Your task to perform on an android device: I want to create a form for collecting basic information about the employees who are participating in the Christmas carol competition. Create the form in the Formsapp app with the heading Carols Competition and subheading participants.
Image 0: 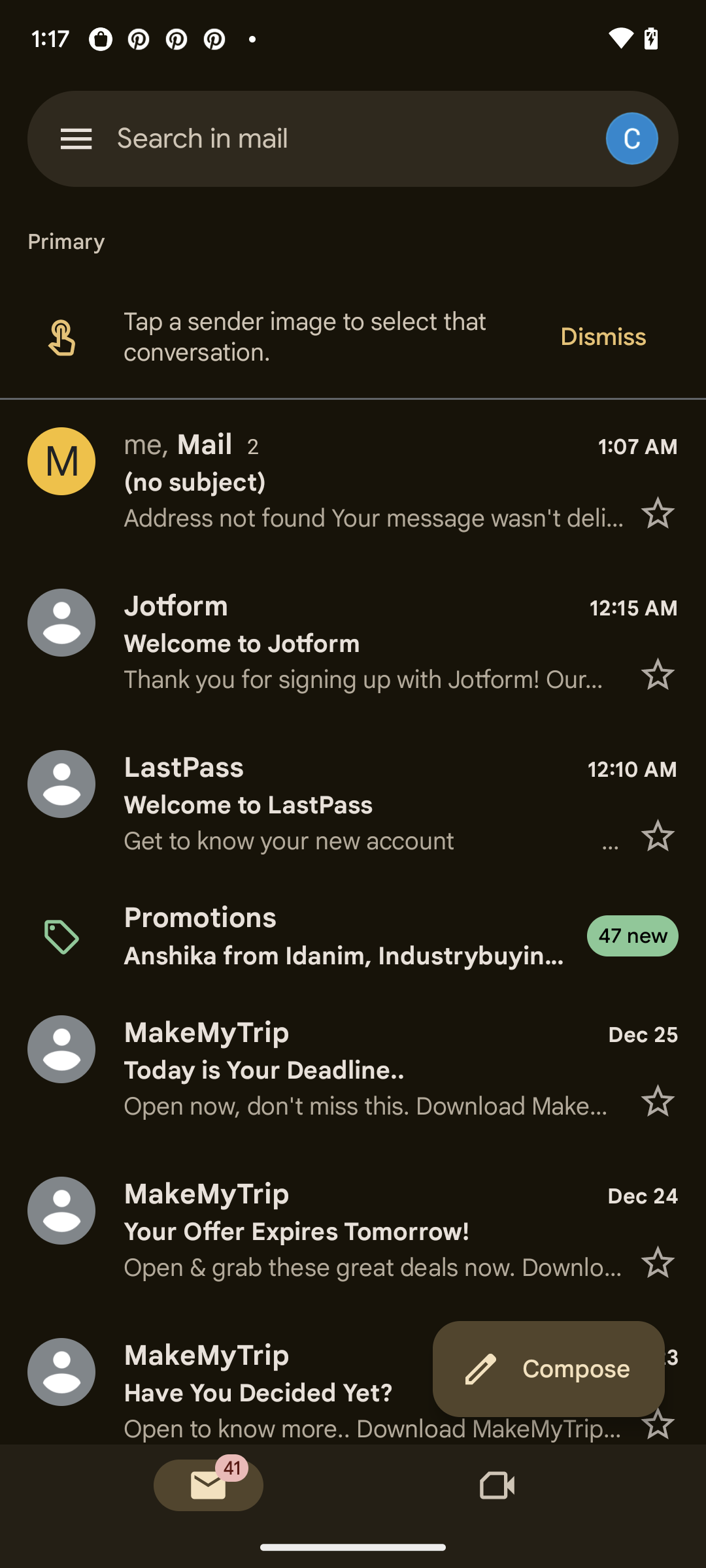
Open the Formsapp.
Step 0: open app "FormsApp"
Image 1: 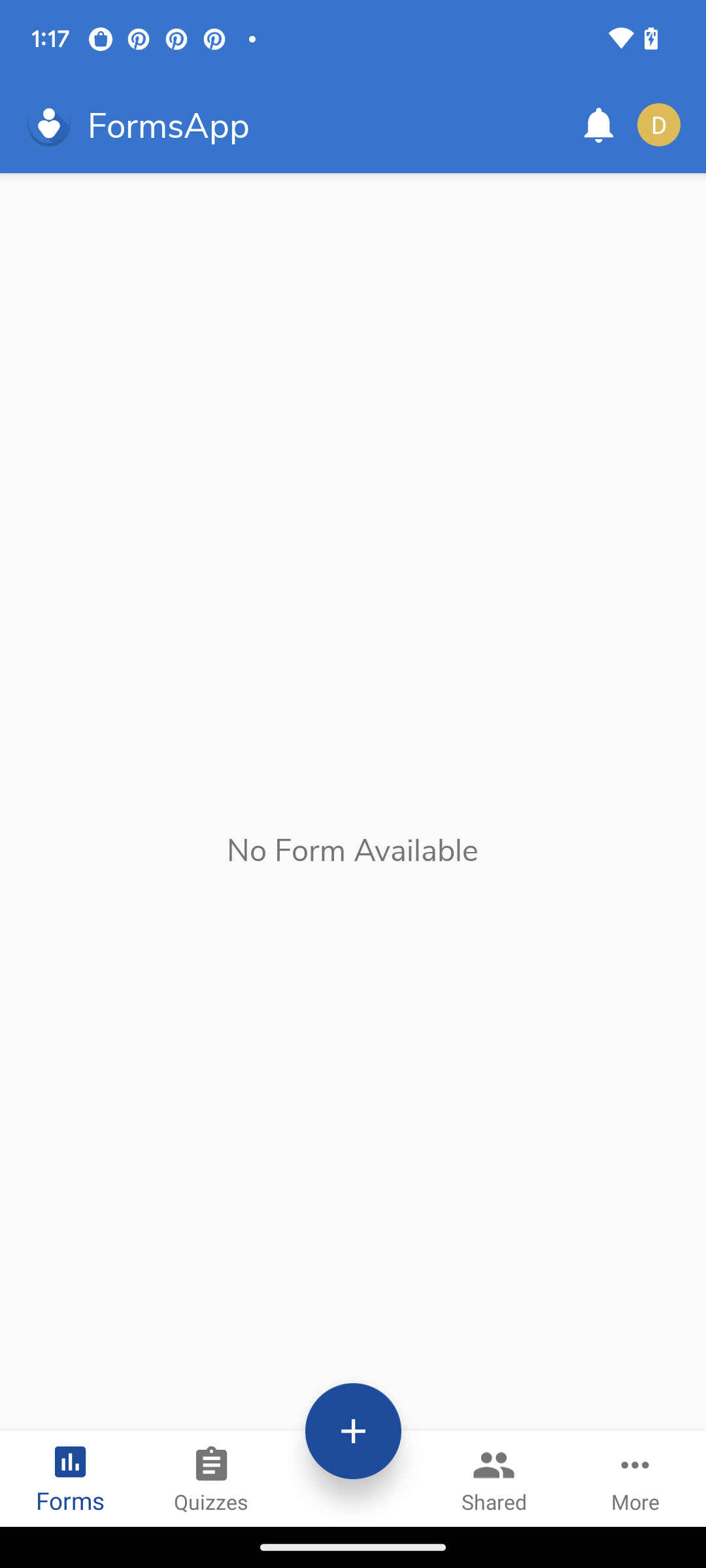
Click on the plus icon.
Step 1: click (353, 1431)
Image 2: 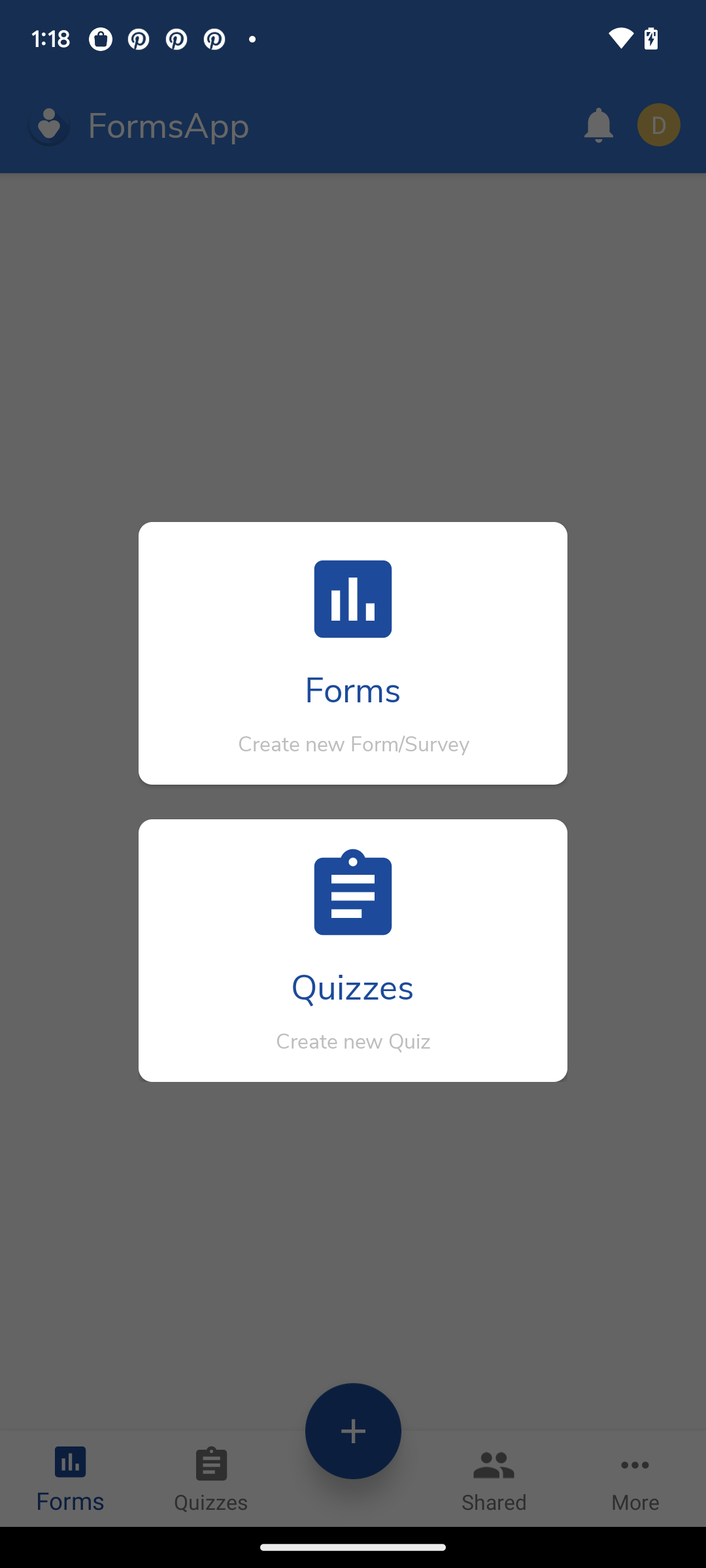
Click on the forms button.
Step 2: click (353, 689)
Image 3: 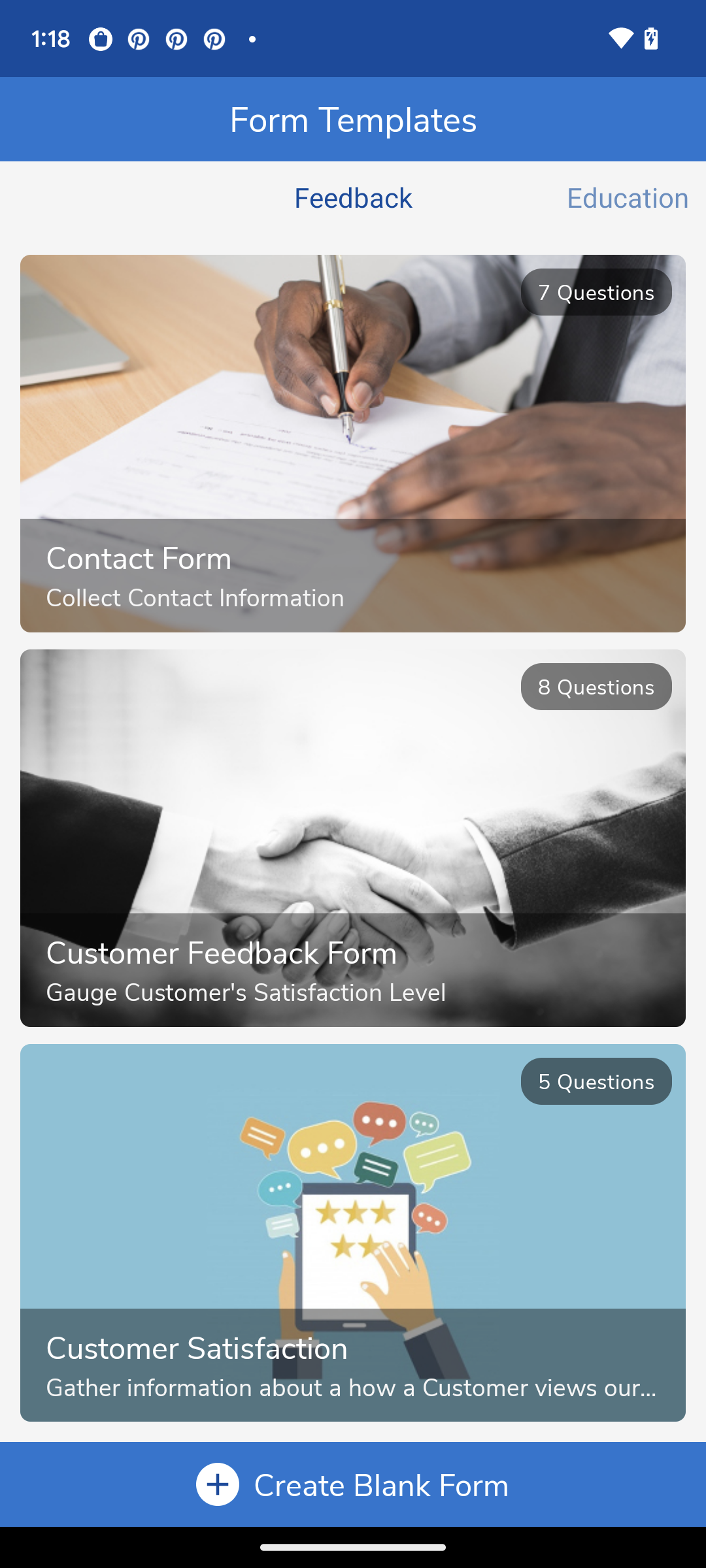
Click on the blank form button.
Step 3: click (381, 1484)
Image 4: 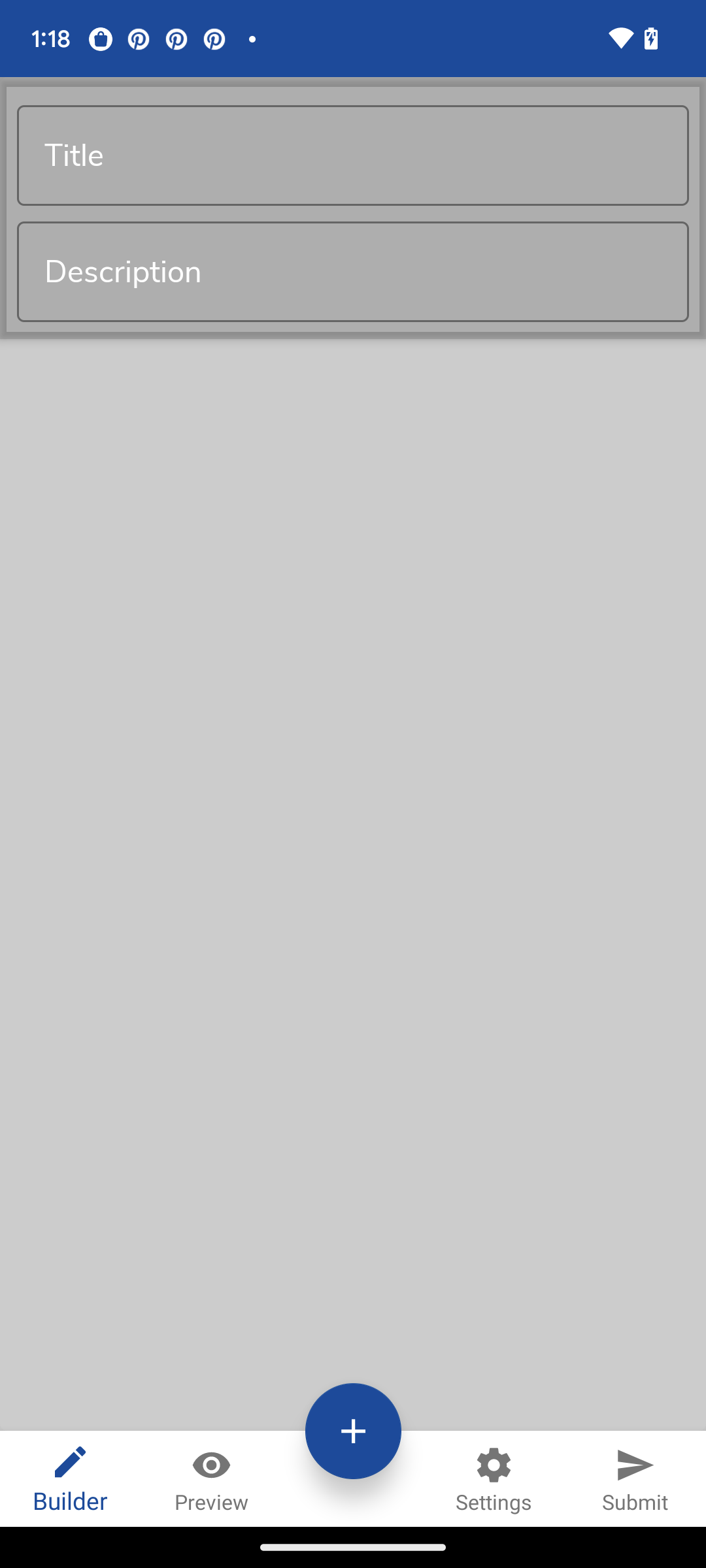
Click on the title button.
Step 4: click (352, 155)
Image 5: 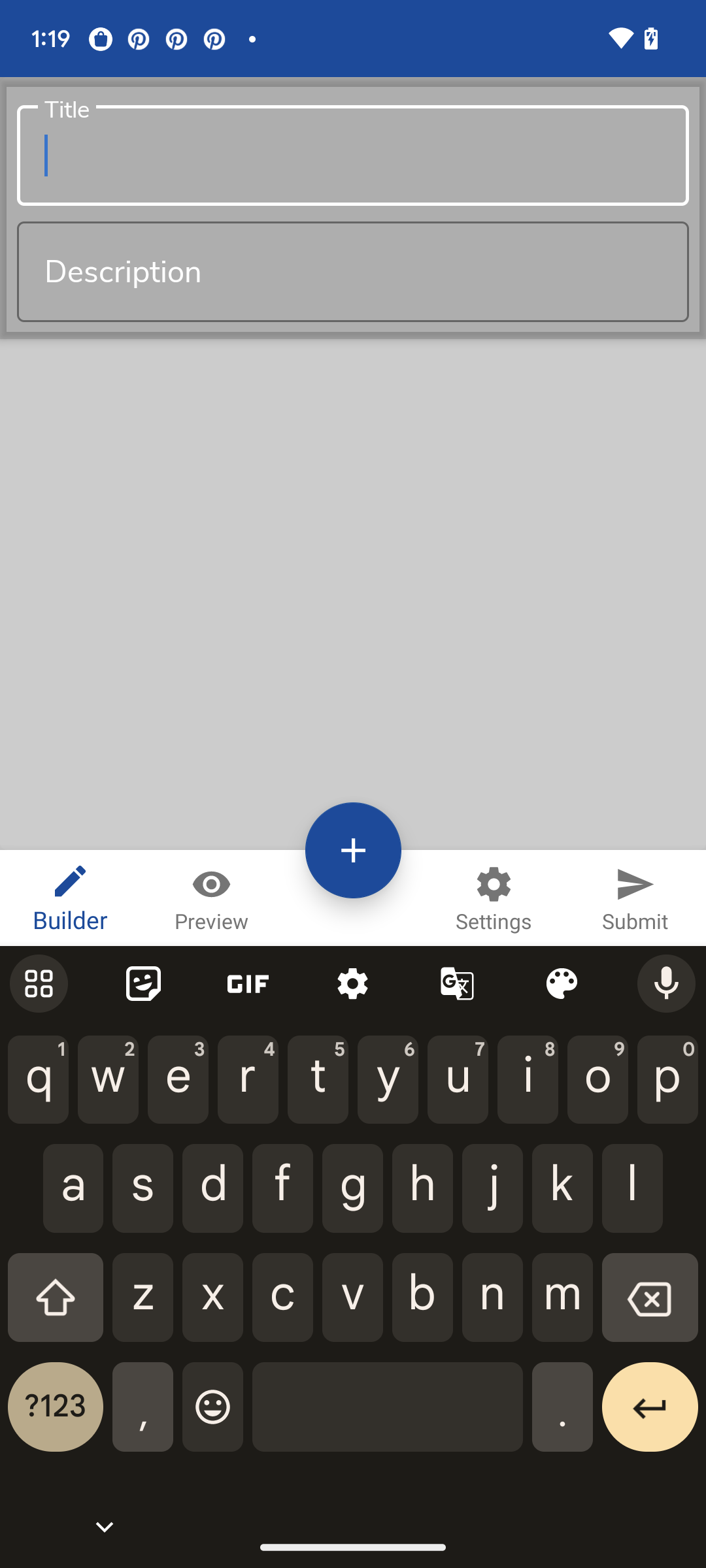
Enter the title as Carols Competition.
Step 5: type "Carols Competition"
Image 6: 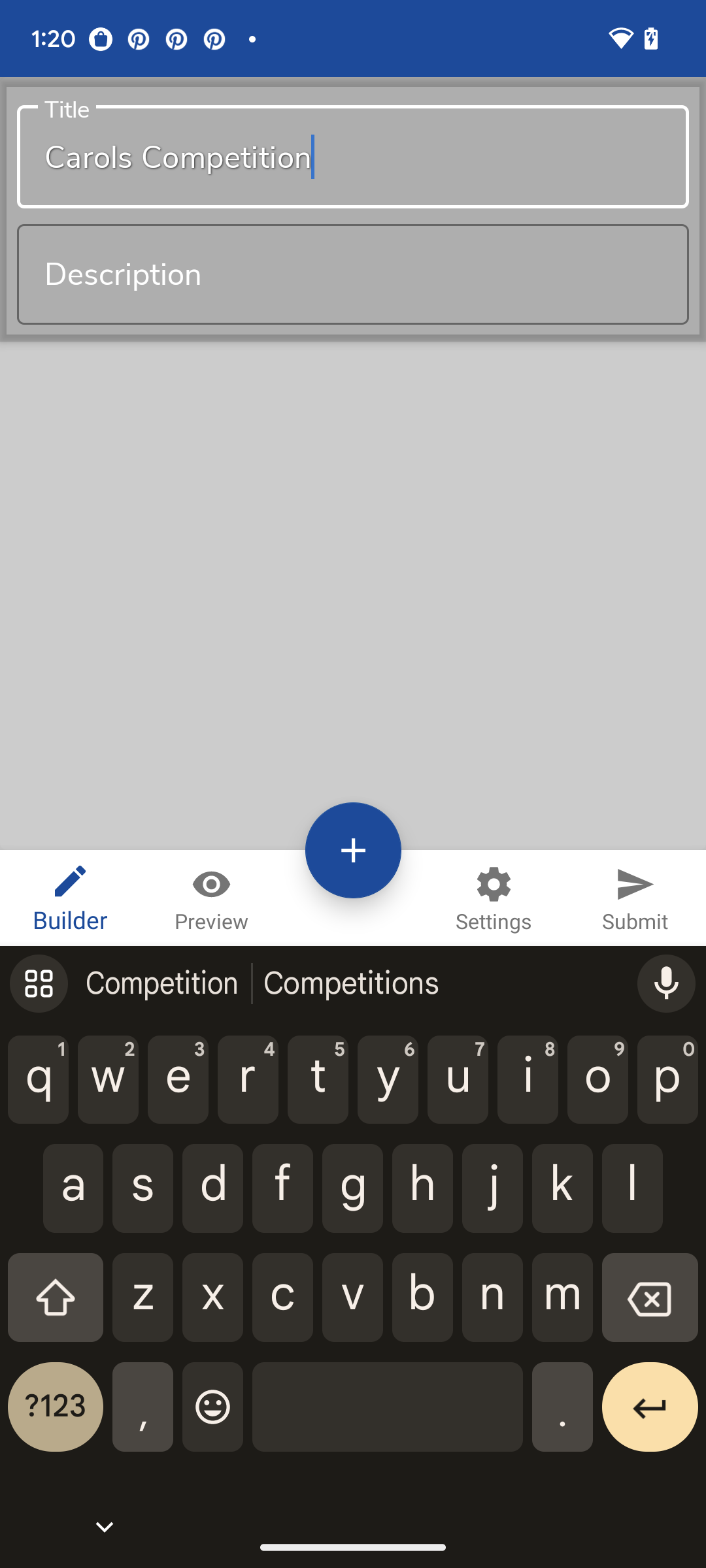
Now click on the description button.
Step 6: click (352, 274)
Image 7: 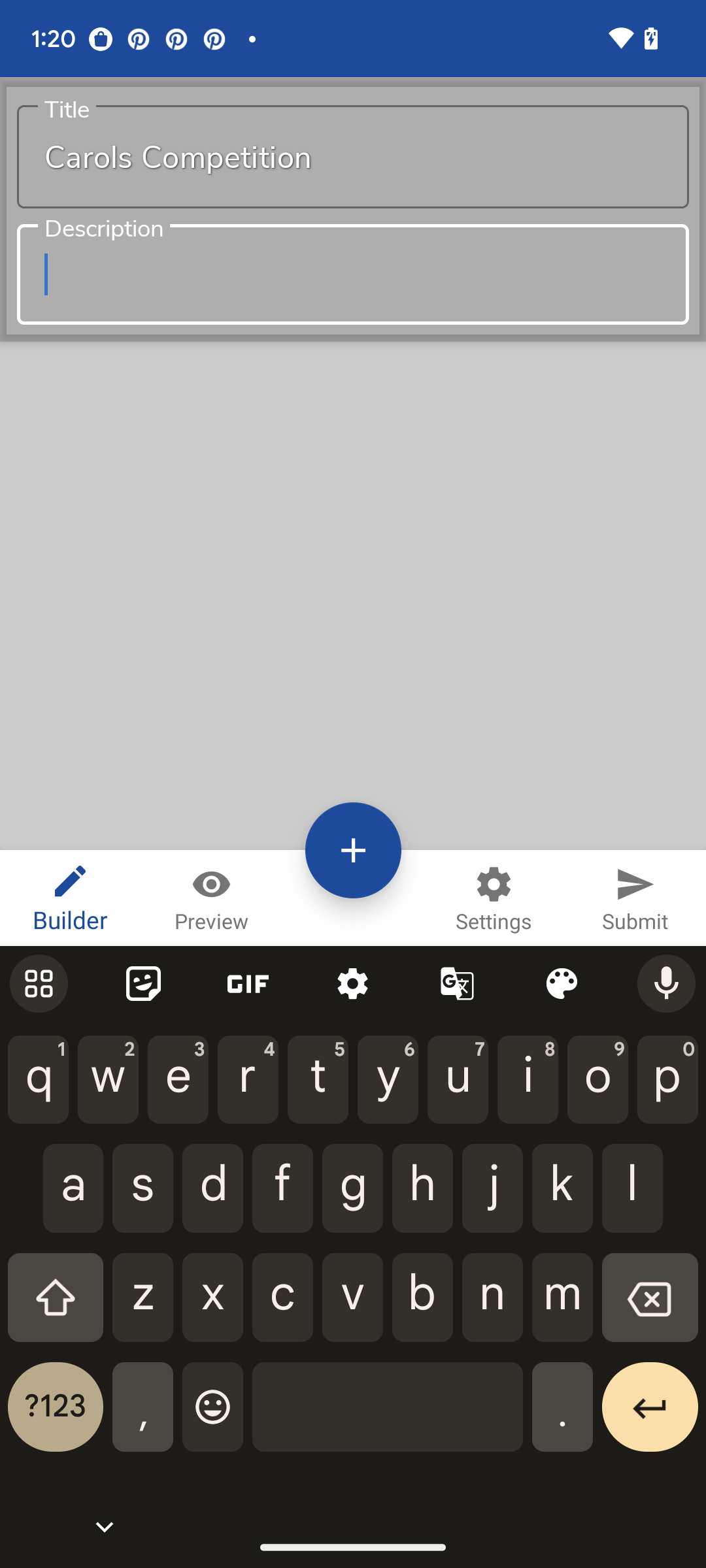
Enter the description as participants.
Step 7: type "participants"